Your task to perform on an android device: Delete the folder Dwb modelling 
Image 0: 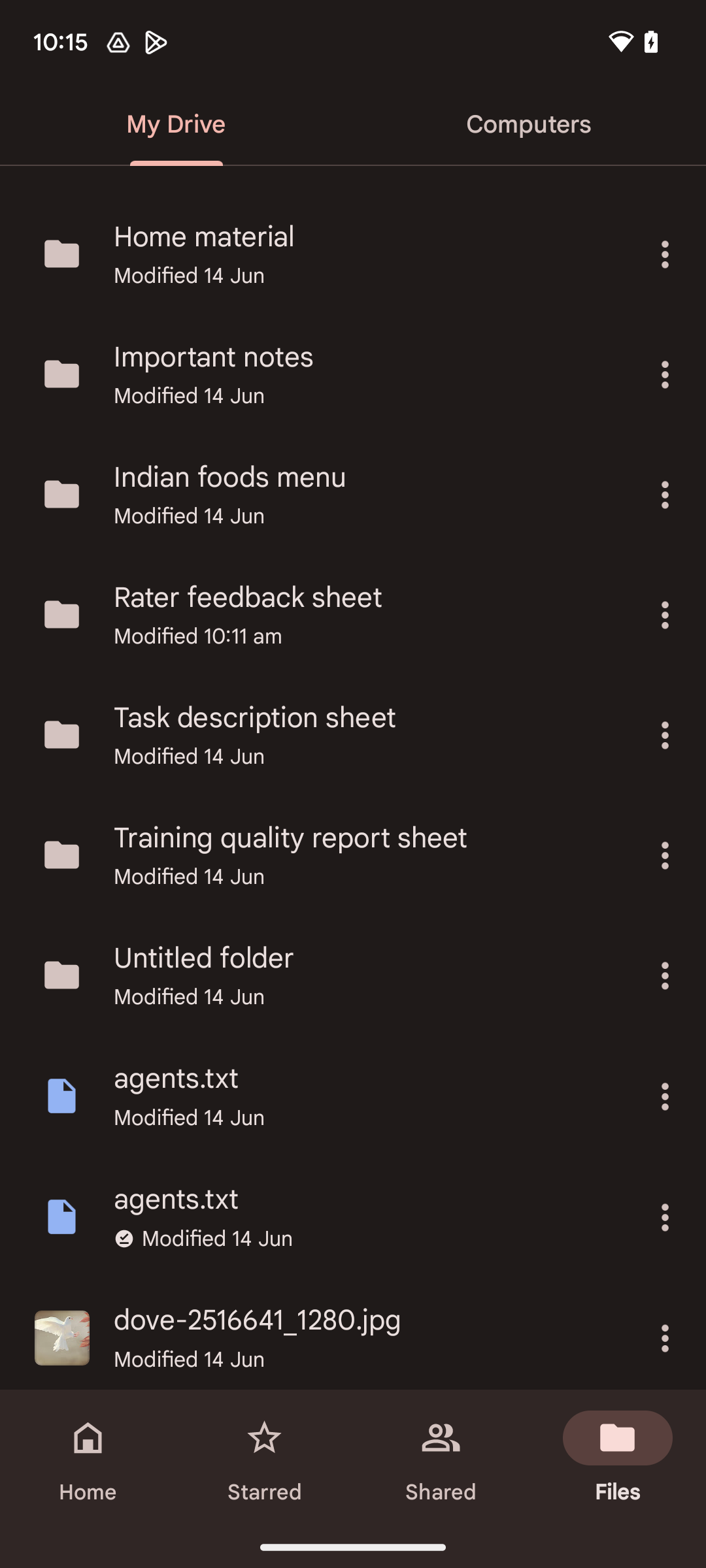
swipe down 
Step 0: scroll up
Image 2: 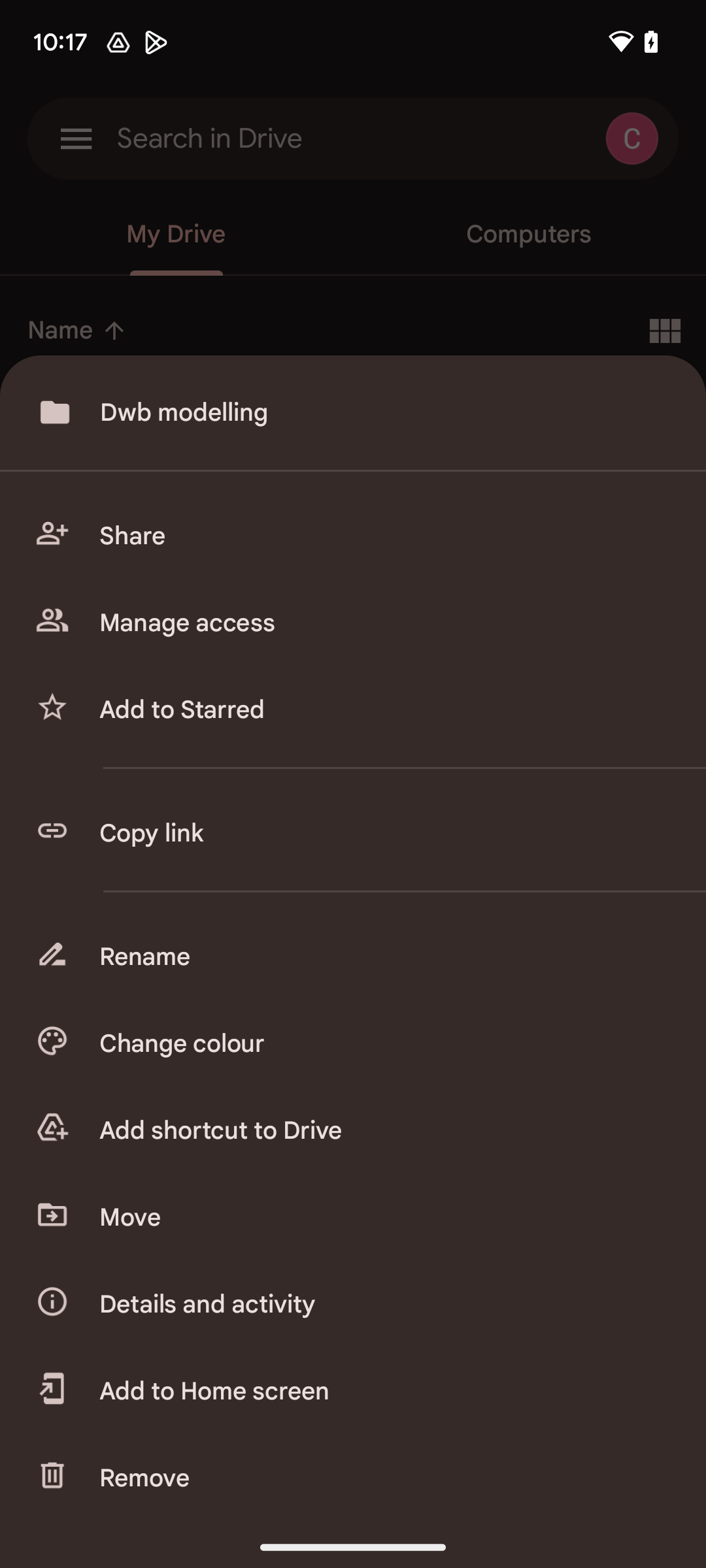
go to remove icon at the bottom left corner of the screen
Step 2: click (382, 1478)
Image 3: 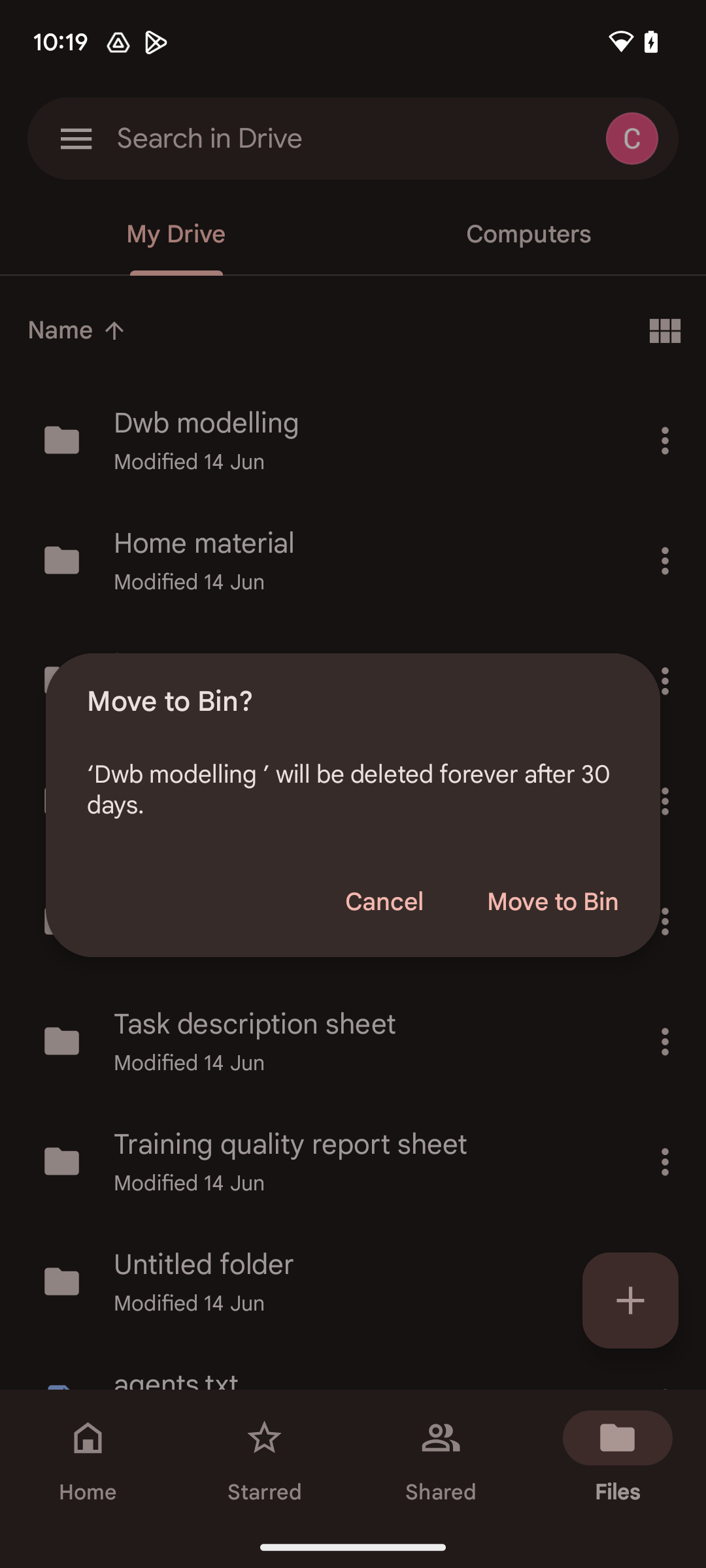
click on the move to bin button
Step 3: click (552, 902)